Your task to perform on an android device: I like to add the antique wood chair to the watchlist in the eBay app .
Image 0: 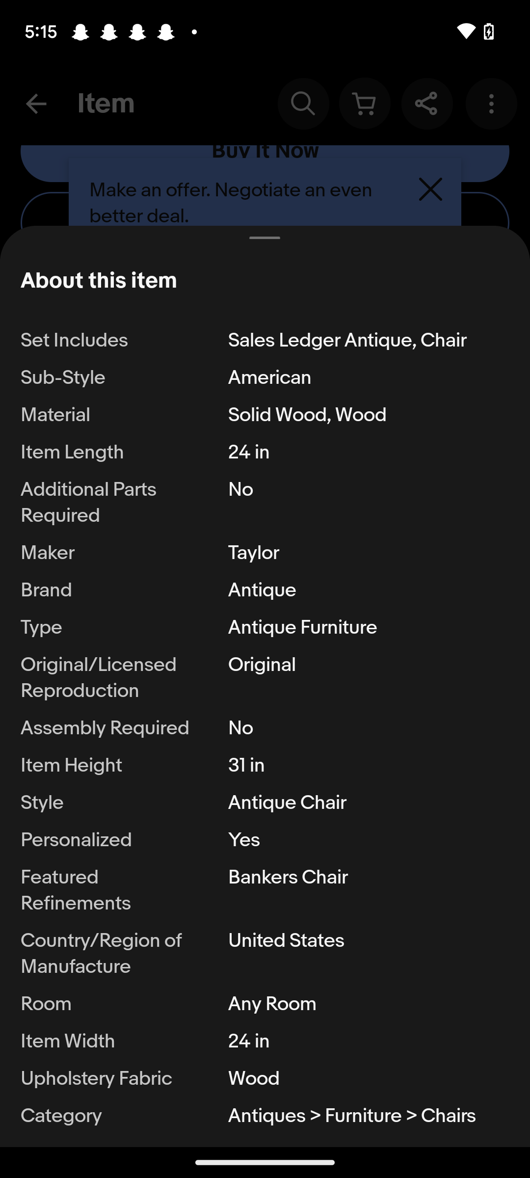
Go back to the previous screen
Step 0: press back button
Image 1: 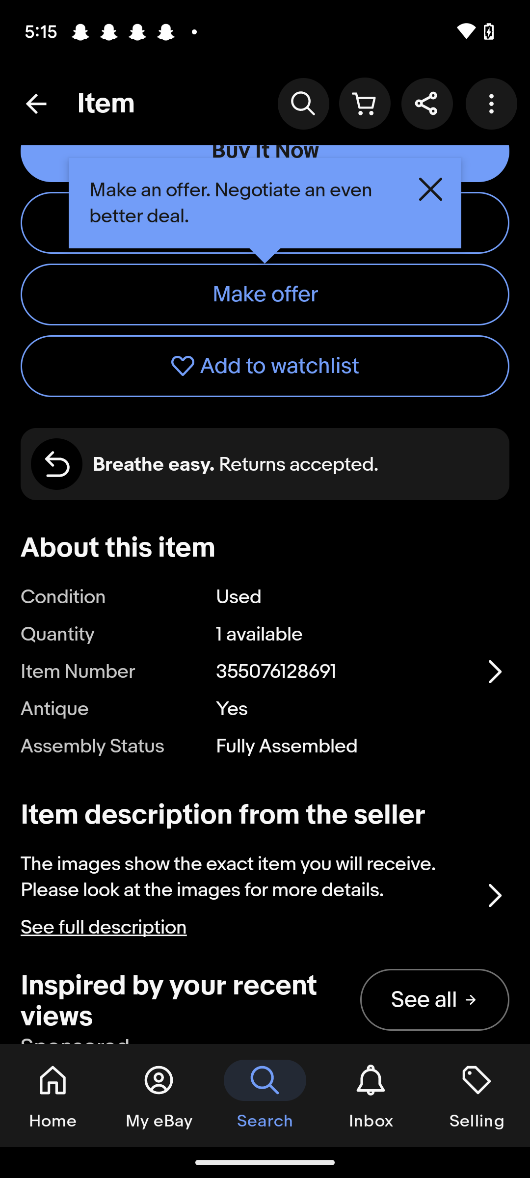
Click on the add to watchlist button
Step 1: click (265, 366)